Your task to perform on an android device: I'll be competing in swimming next week. Gonda only, so I want to write a note on the note app with the Title "Swimming Competition" for important items needed during the tournament
Image 0: 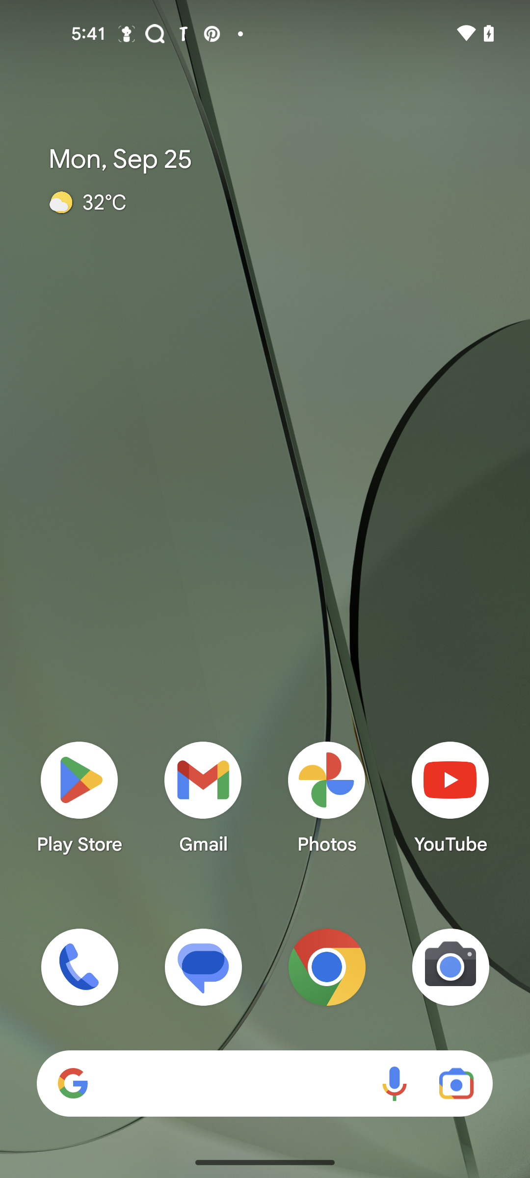
Open the note app
Step 0: open app "Note"
Image 1: 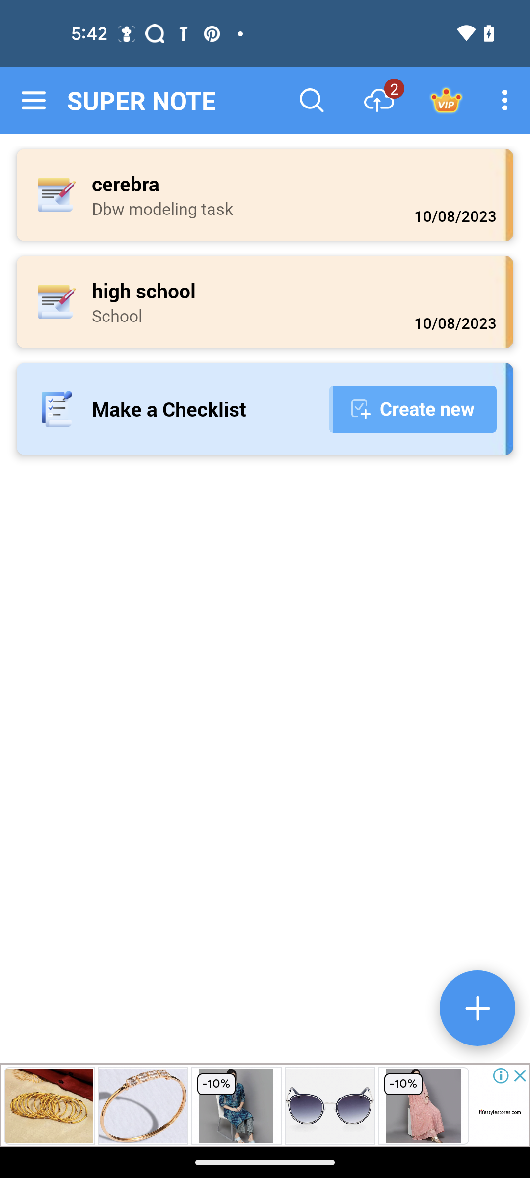
click on the add button
Step 1: click (477, 1008)
Image 3: 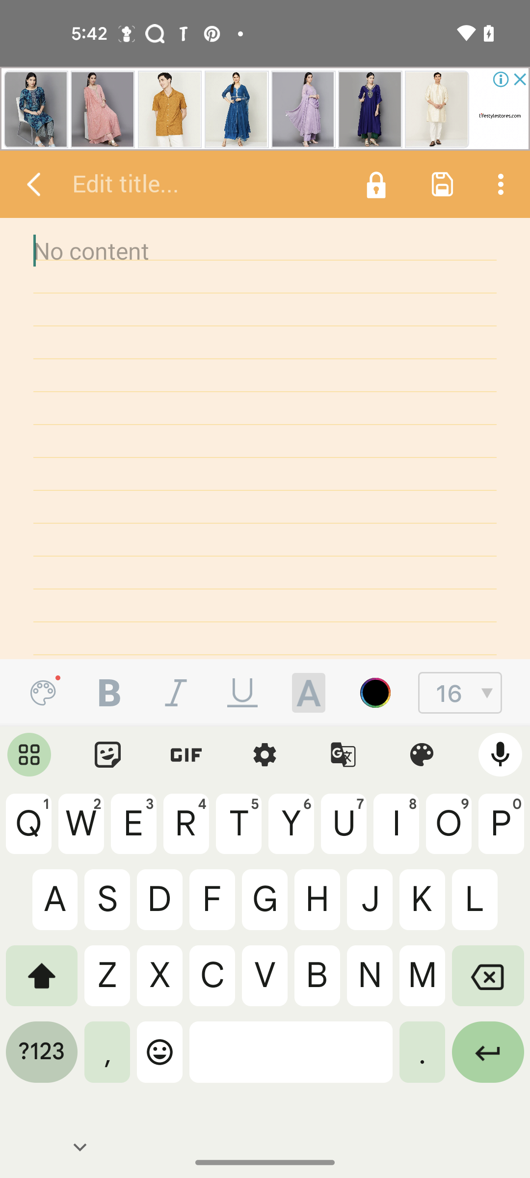
click on edit title
Step 3: click (207, 184)
Image 4: 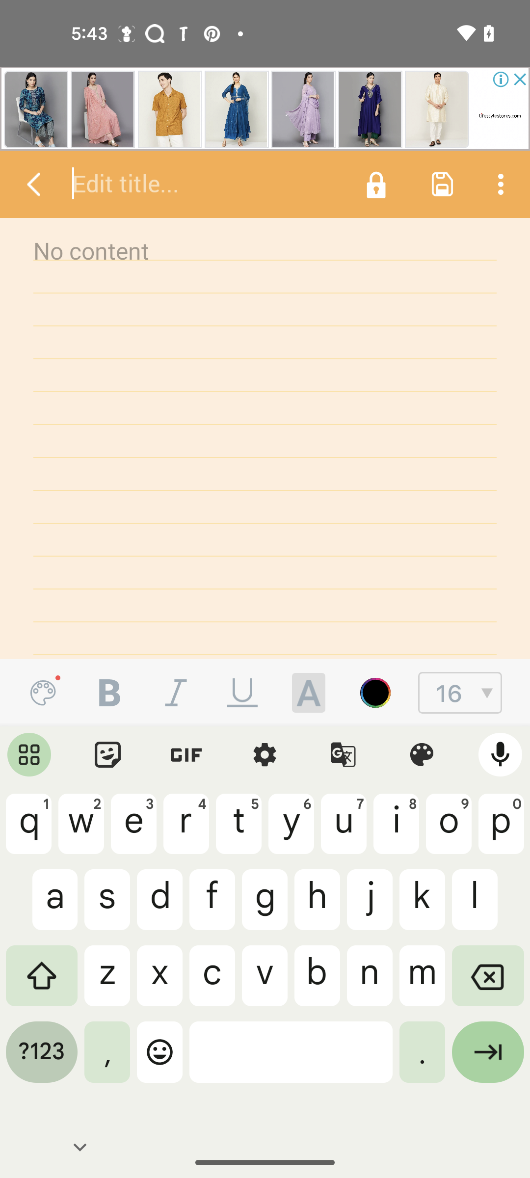
enter title swimming competition 
Step 4: type "swimming competition"
Image 5: 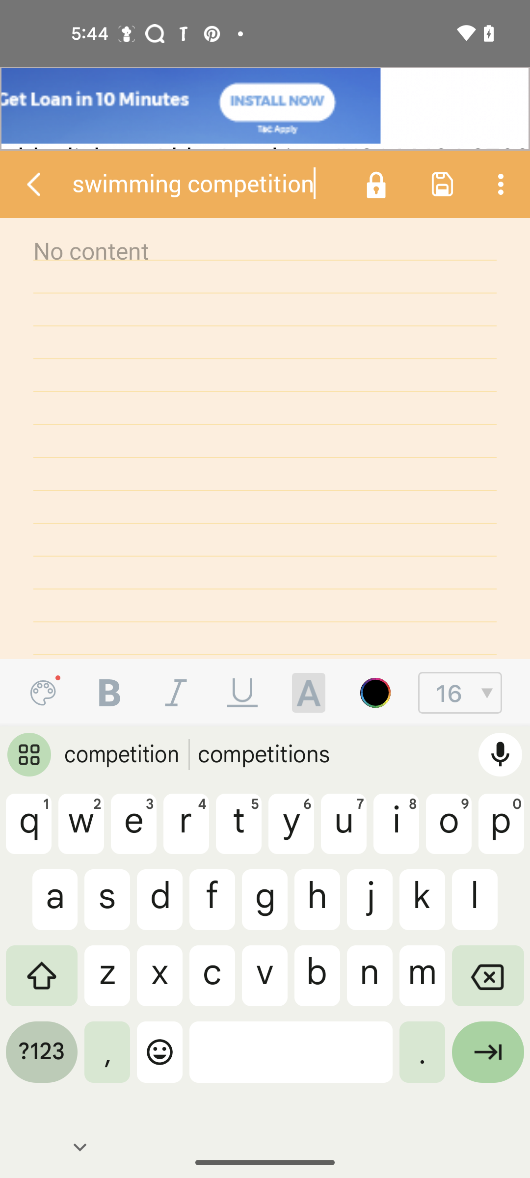
click on body of note
Step 5: click (265, 438)
Image 6: 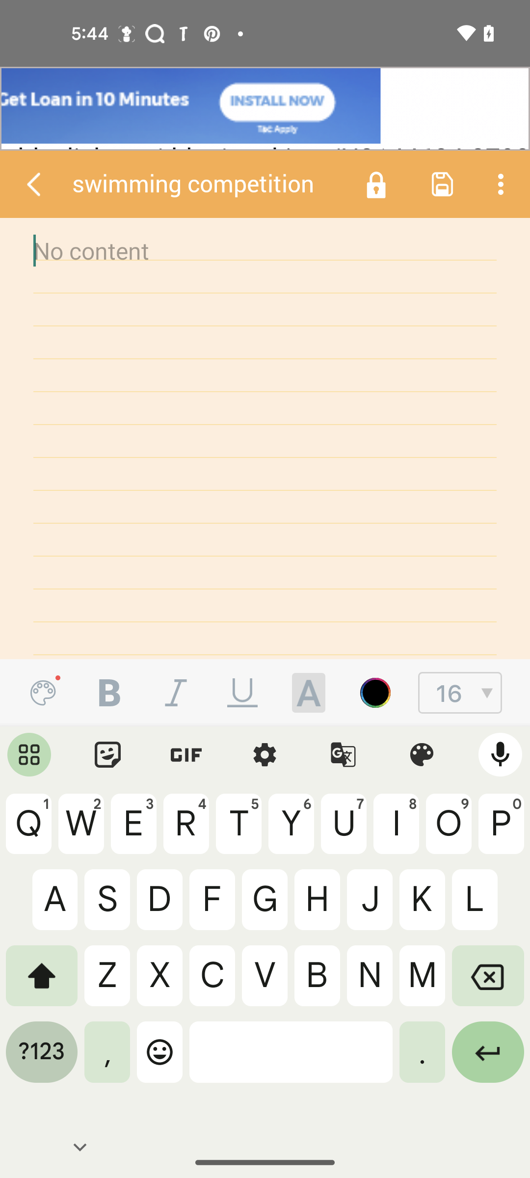
enter things required during competition glasses, trunks and all 
Step 6: type "things required during competition glasses, trunks and all"
Image 7: 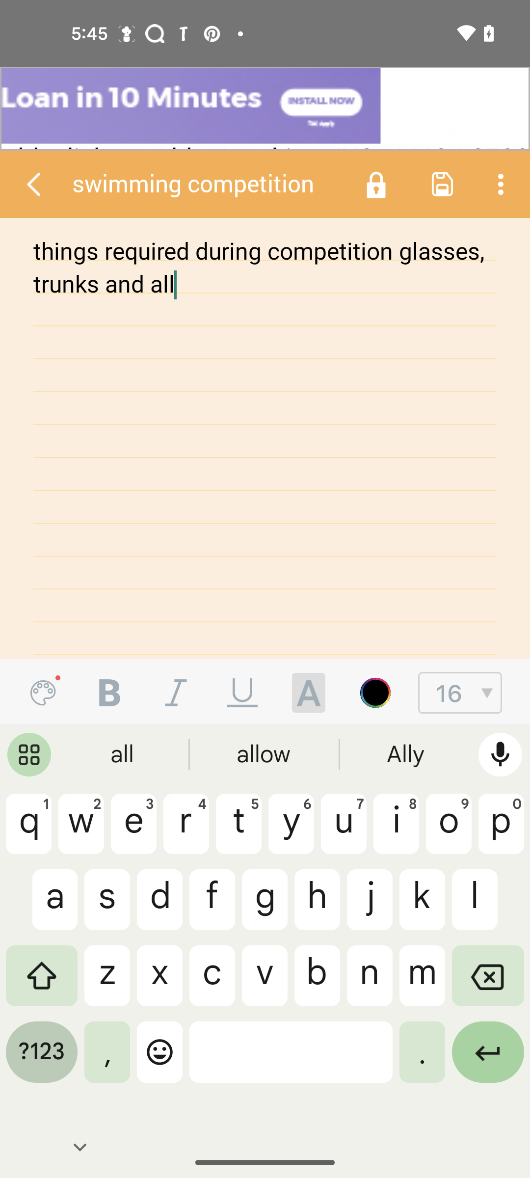
click on the save icon
Step 7: click (442, 184)
Image 8: 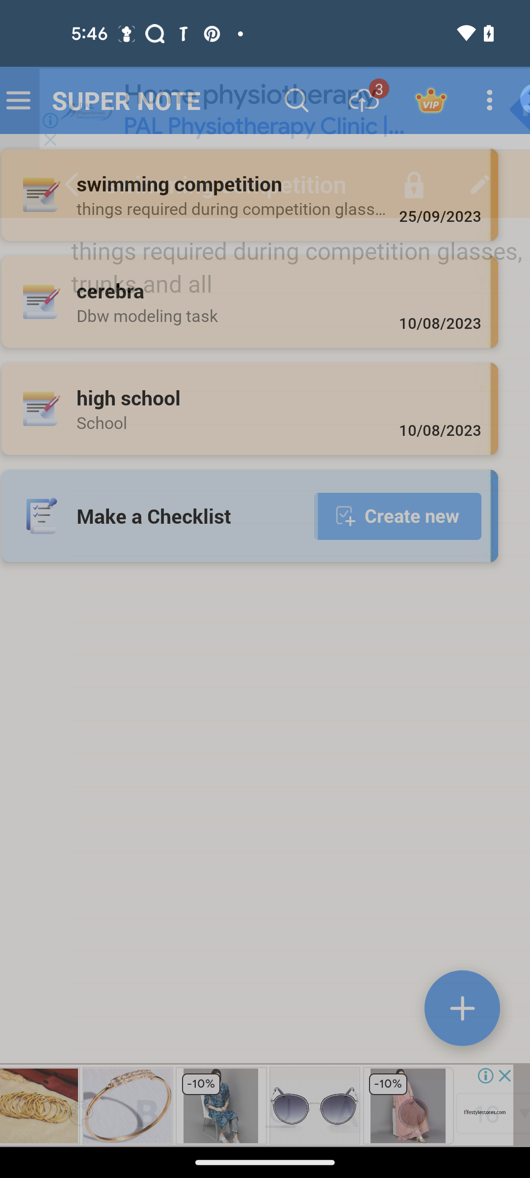
click on the save icon
Step 8: wait